Your task to perform on an android device: Search for the JBL Wave Beam earbuds.
Image 0: 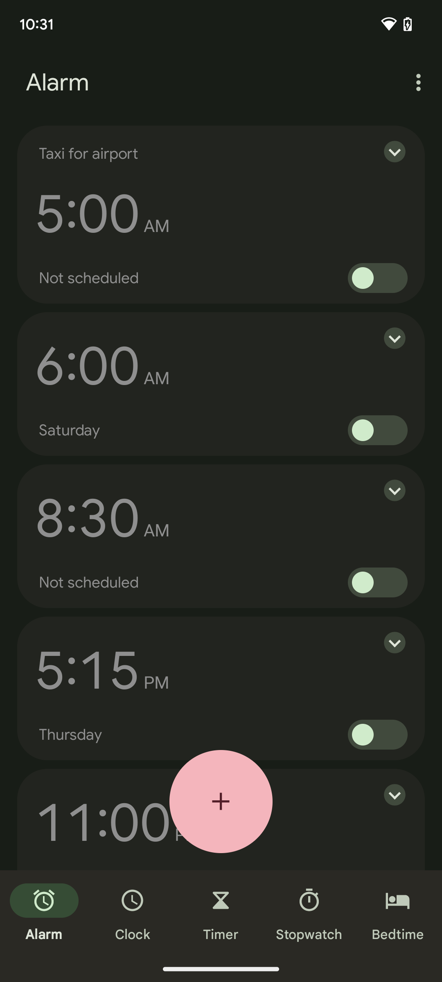
Open the Amazon app.
Step 0: open app "Amazon"
Image 1: 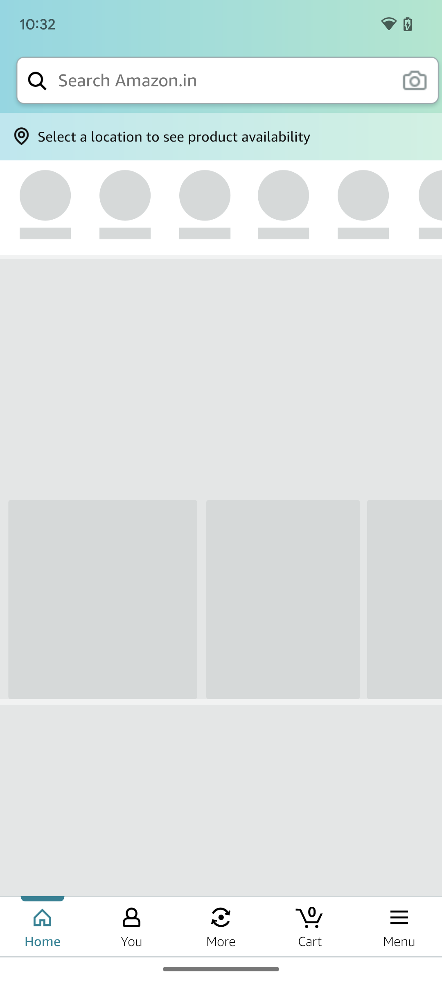
Open the Amazon app.
Step 1: wait
Image 2: 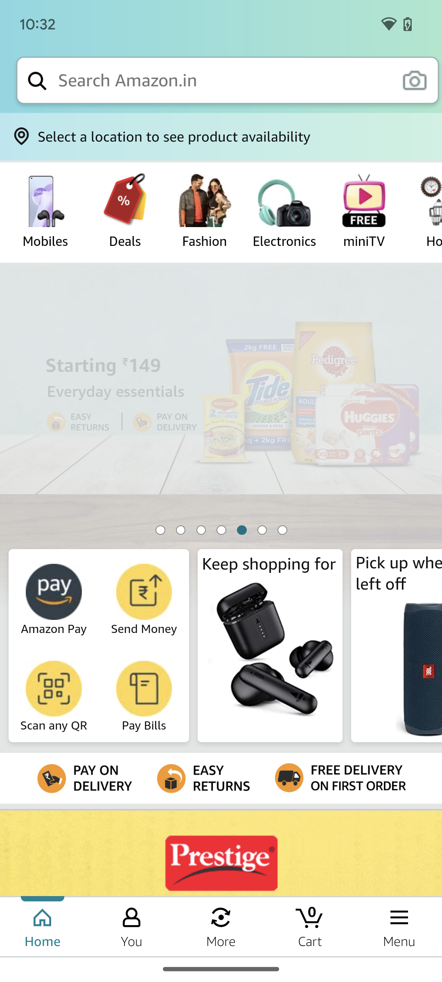
Click on the search bar at the top of the screen.
Step 2: click (224, 80)
Image 3: 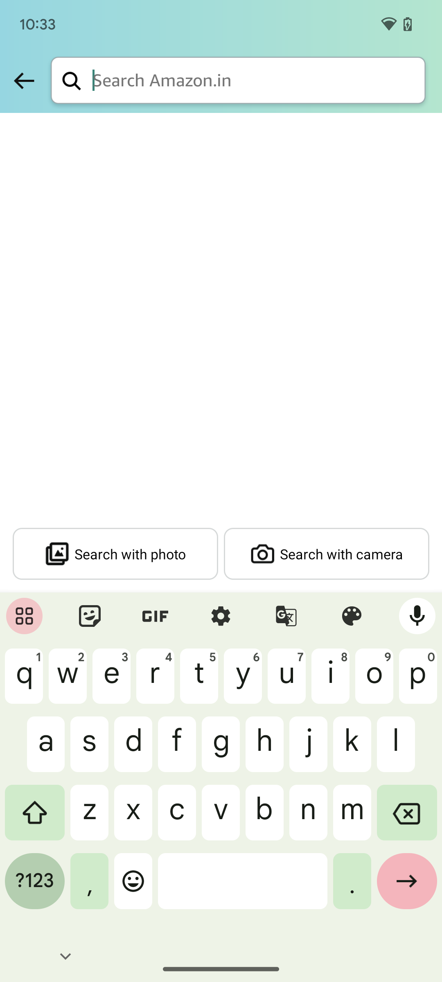
Type in JBL Wave Beam earbuds.
Step 3: type "JBL Wave Beam earbuds"
Image 4: 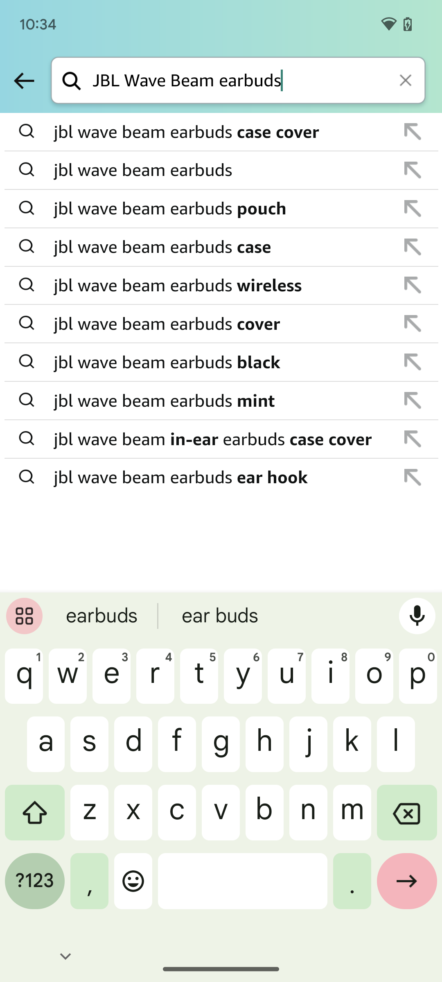
Click on the arrow icon at the bottom right of the keyboard.
Step 4: click (407, 887)
Image 5: 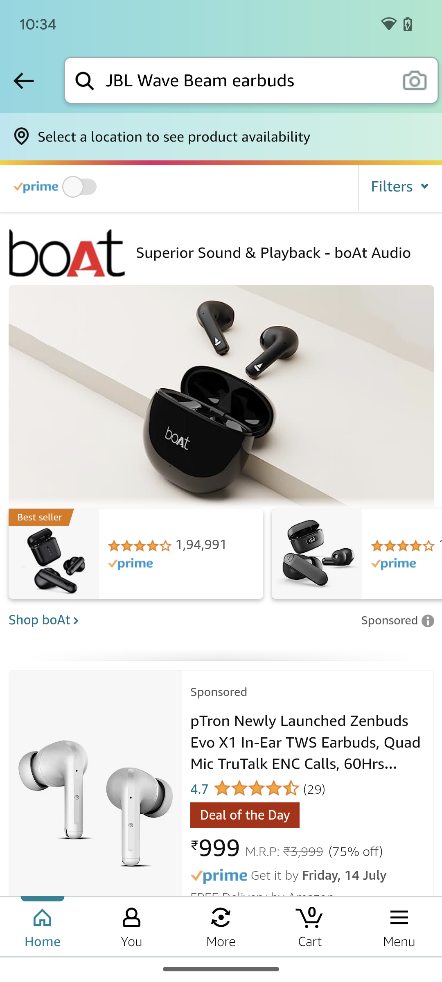
Scroll down on the screen.
Step 5: scroll down
Image 6: 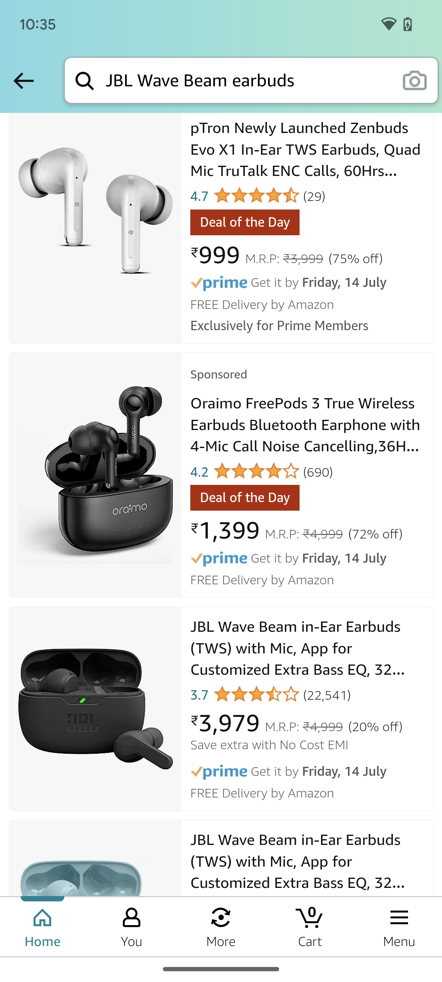
Click on the third product.
Step 6: click (308, 649)